Your task to perform on an android device: Open the Decathlon app, Since I am going to travel to Iceland the following week, I want to browse for snow coats for myself.
Image 0: 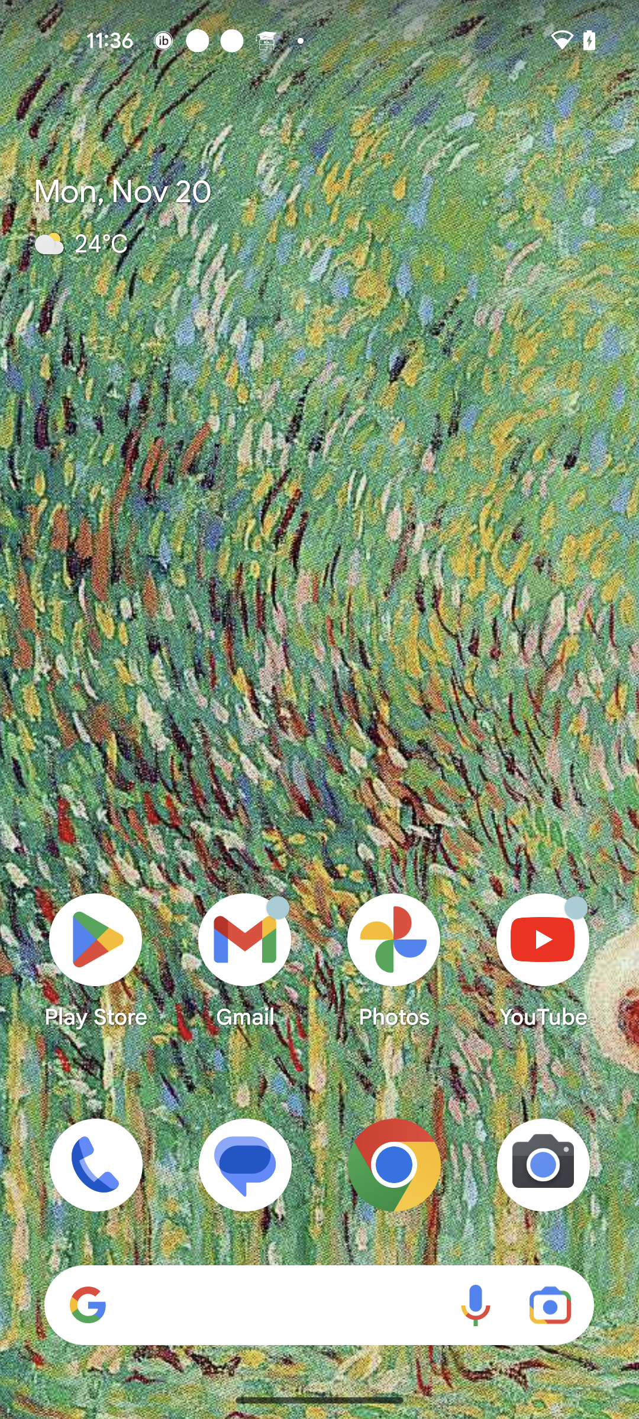
Open the Decathlon app
Step 0: open app "Decathlon"
Image 1: 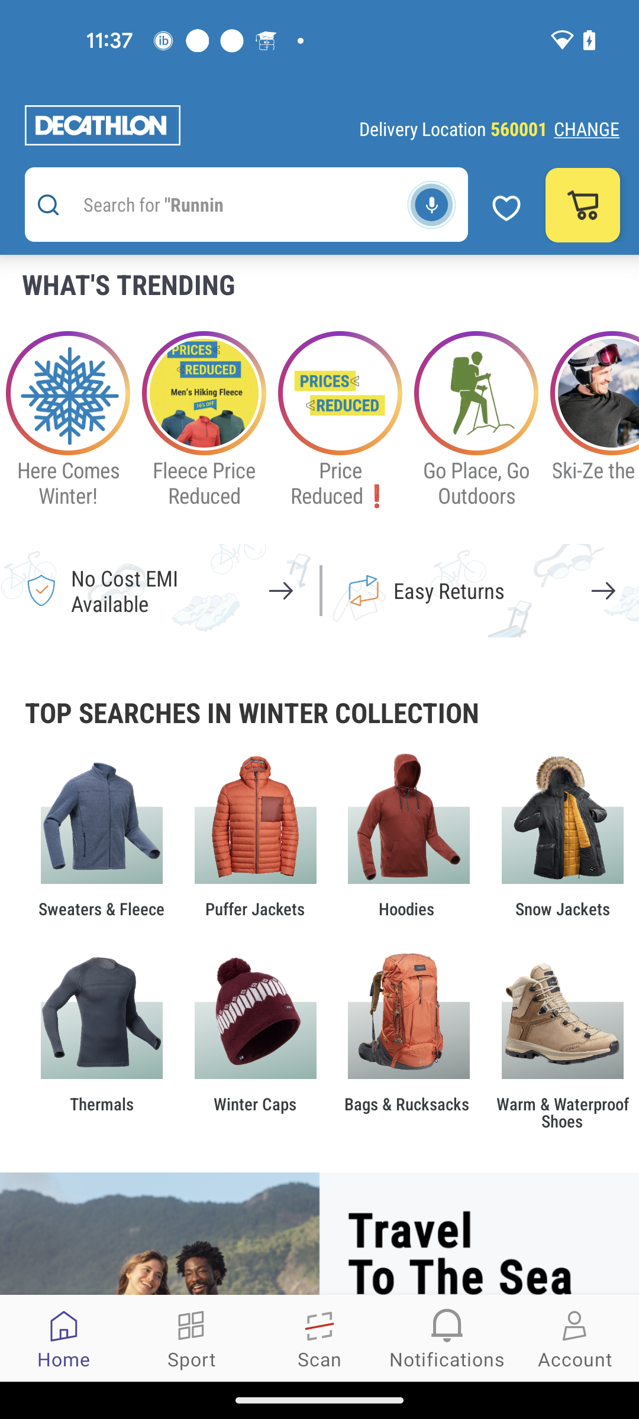
Click on the Snow Jackets collection
Step 1: click (535, 840)